Your task to perform on an android device: I need preparation for this dish. Show me the sushi recipe ingredient and cooking method.
Image 0: 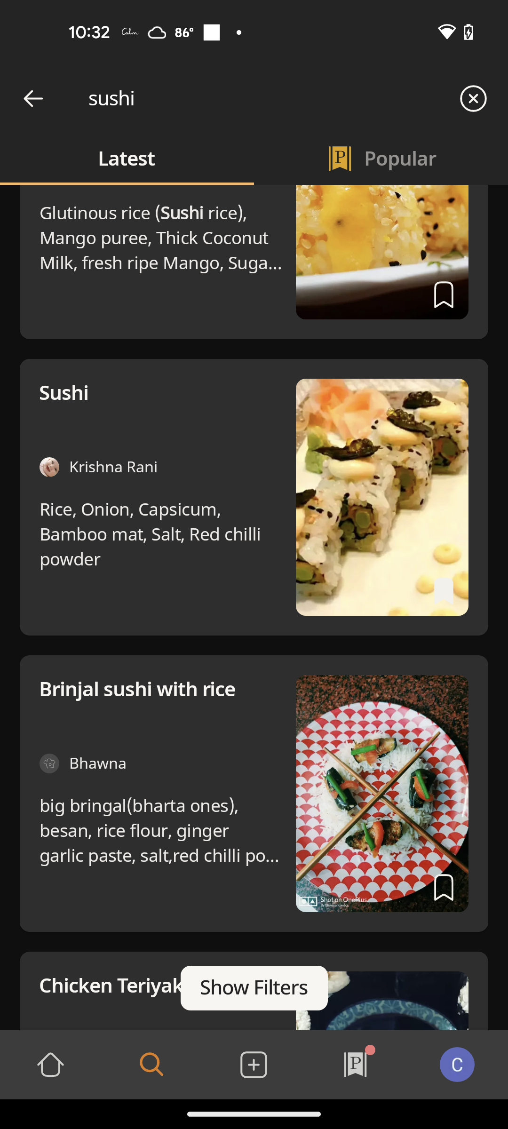
Click on the Sushi dish
Step 0: click (254, 487)
Image 1: 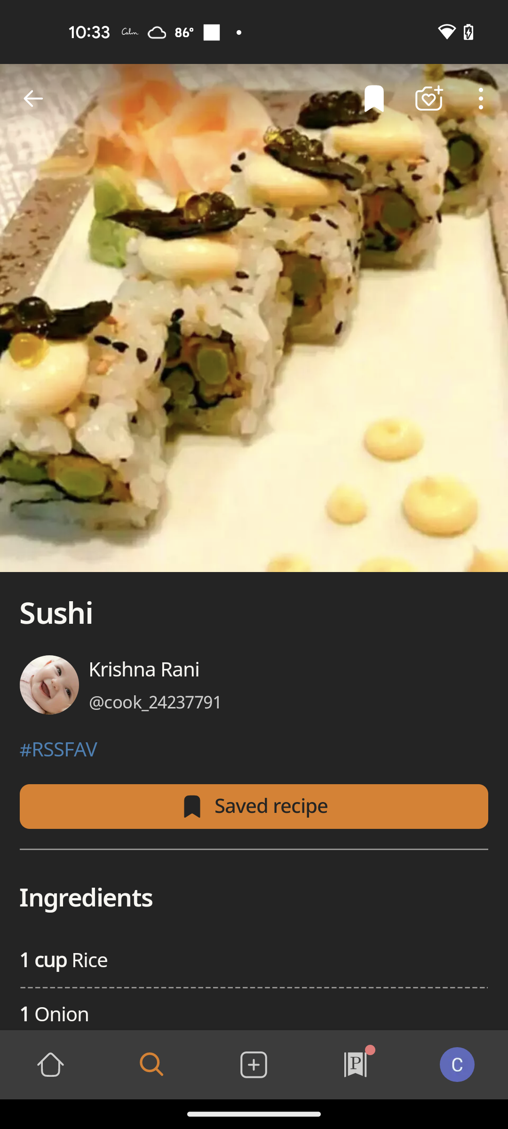
Scroll down to view the Ingredients of this recipe
Step 1: scroll down
Image 2: 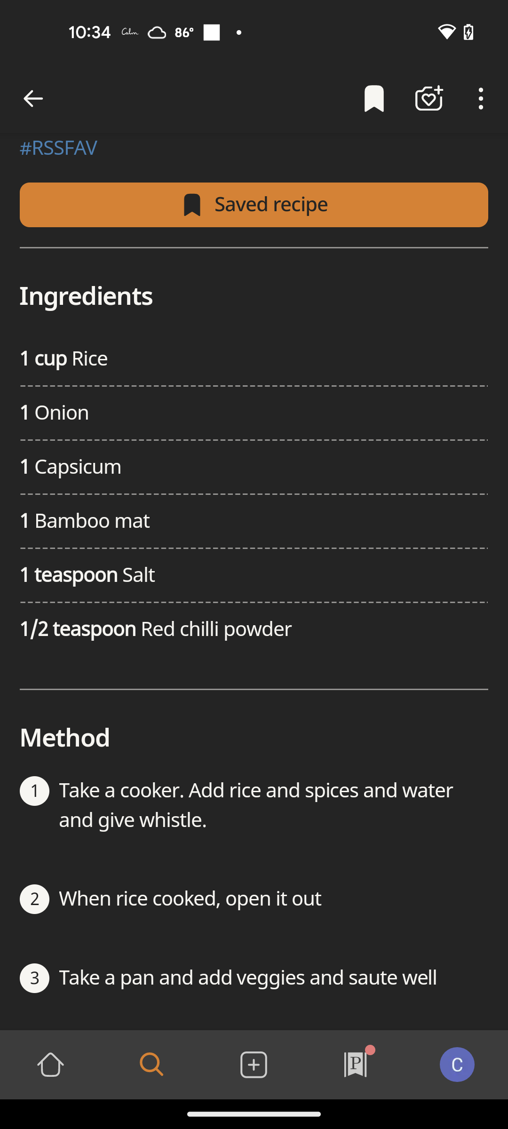
Scroll down to view the full cooking method
Step 2: scroll down